Your task to perform on an android device:  Share  Global warming  Note through gmail app on Email id - dwb.scratchtestid_3@gmail.com
Image 0: 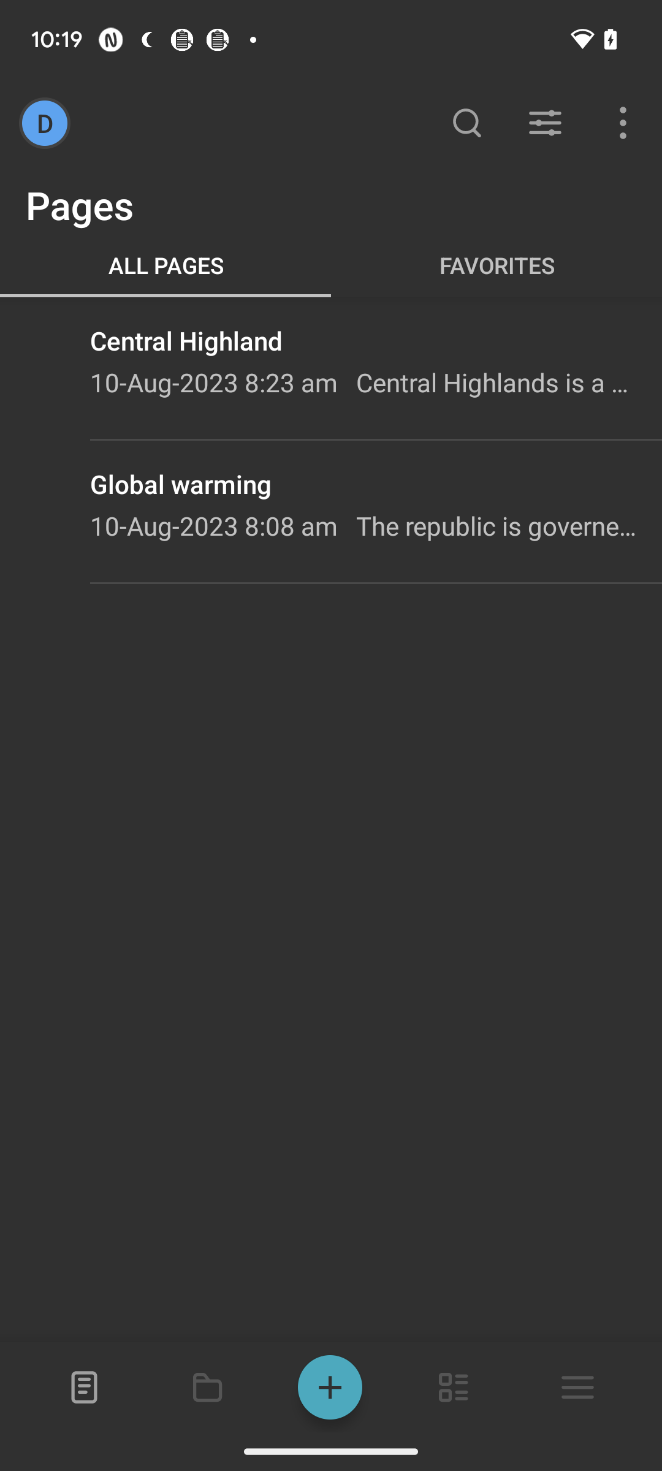
click on the global warming notes
Step 0: click (363, 525)
Image 1: 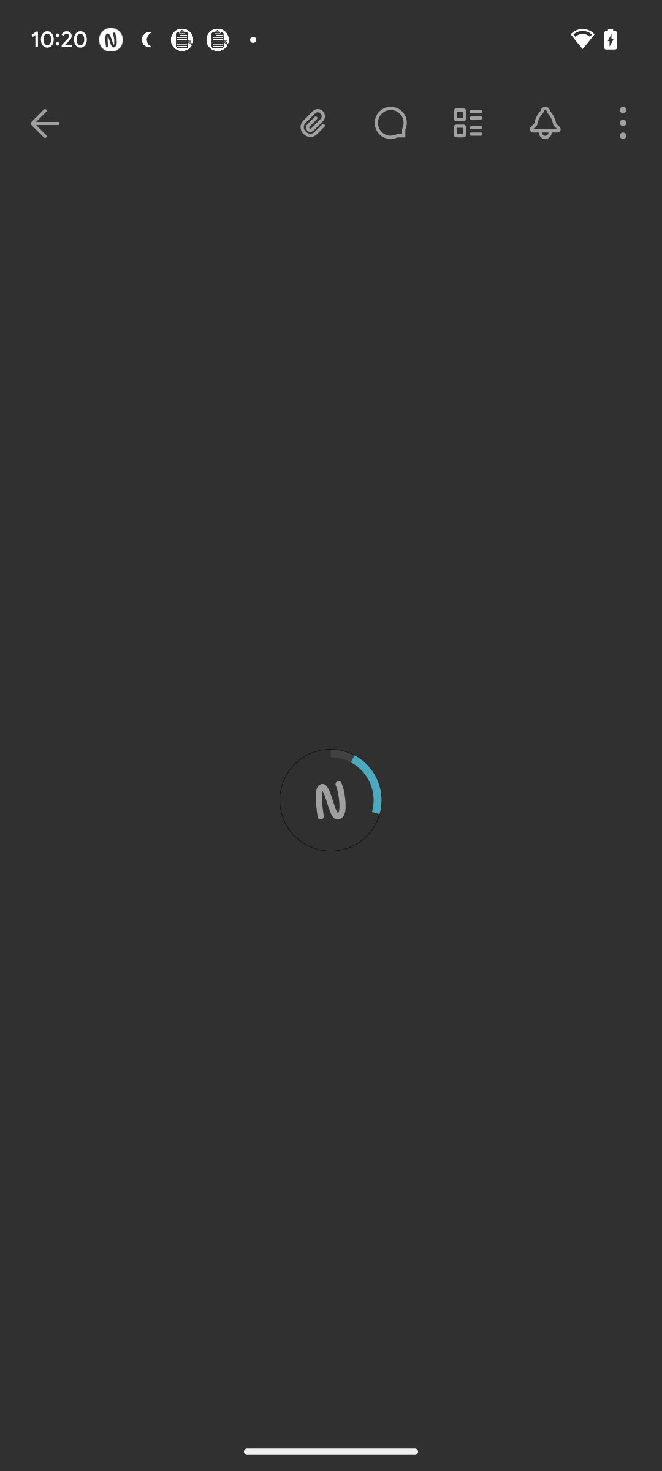
click on the global warming notes
Step 1: wait
Image 2: 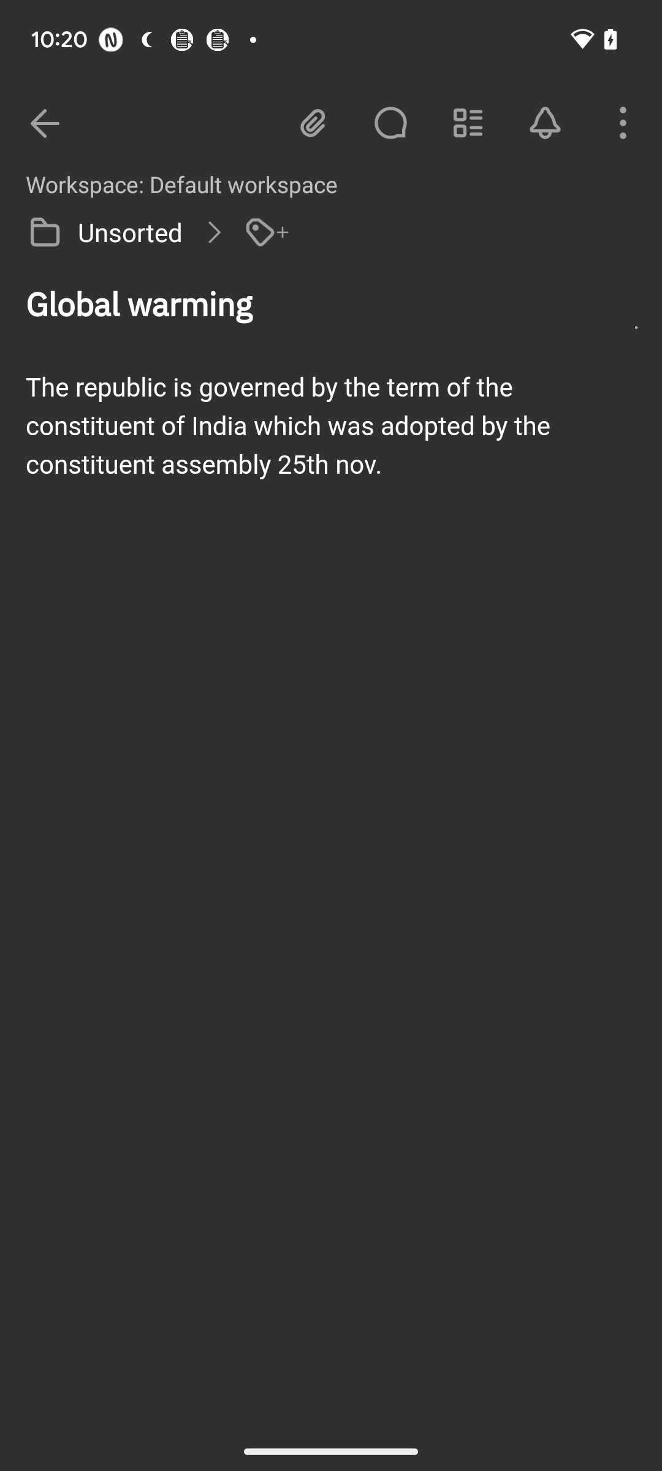
click on the three dots at the top right corner of the screen
Step 2: click (623, 123)
Image 5: 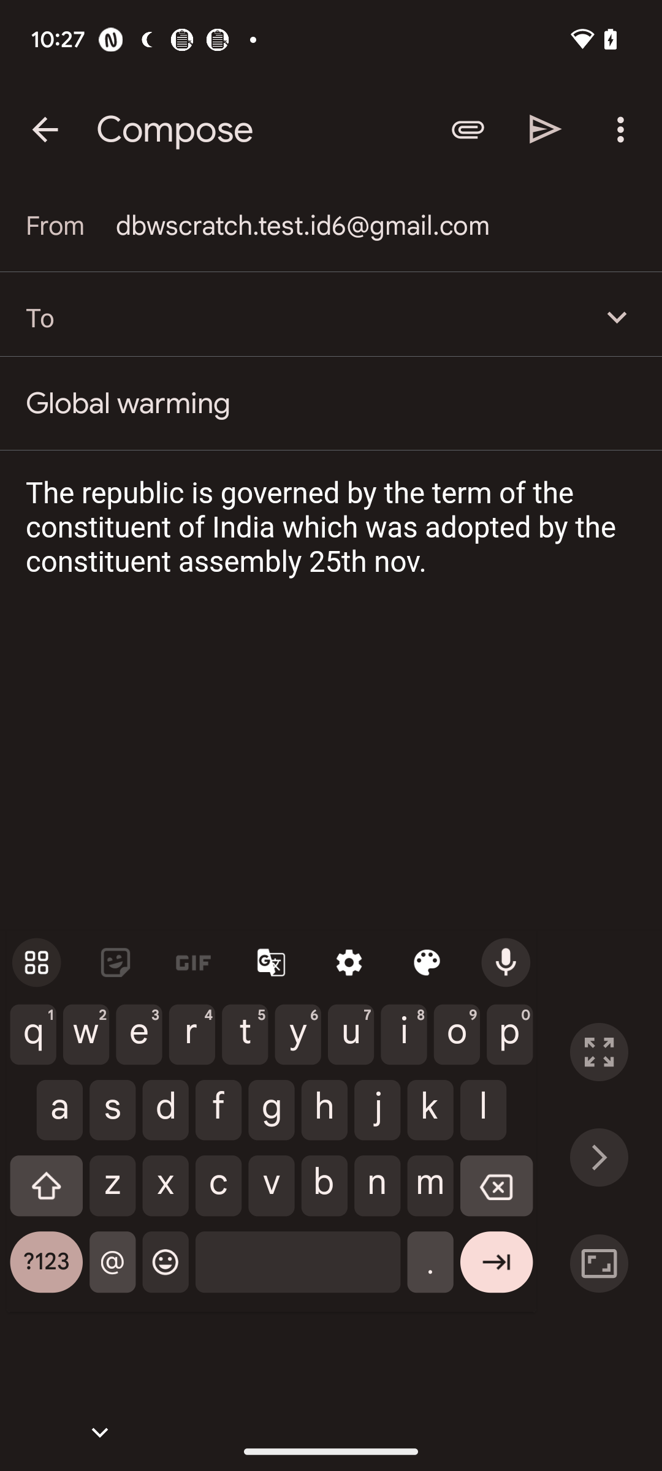
enter email id dwb.scratchtestid_3@gmail.com"
Step 5: type "dwb.scratchtestid_3@gmail.com""
Image 6: 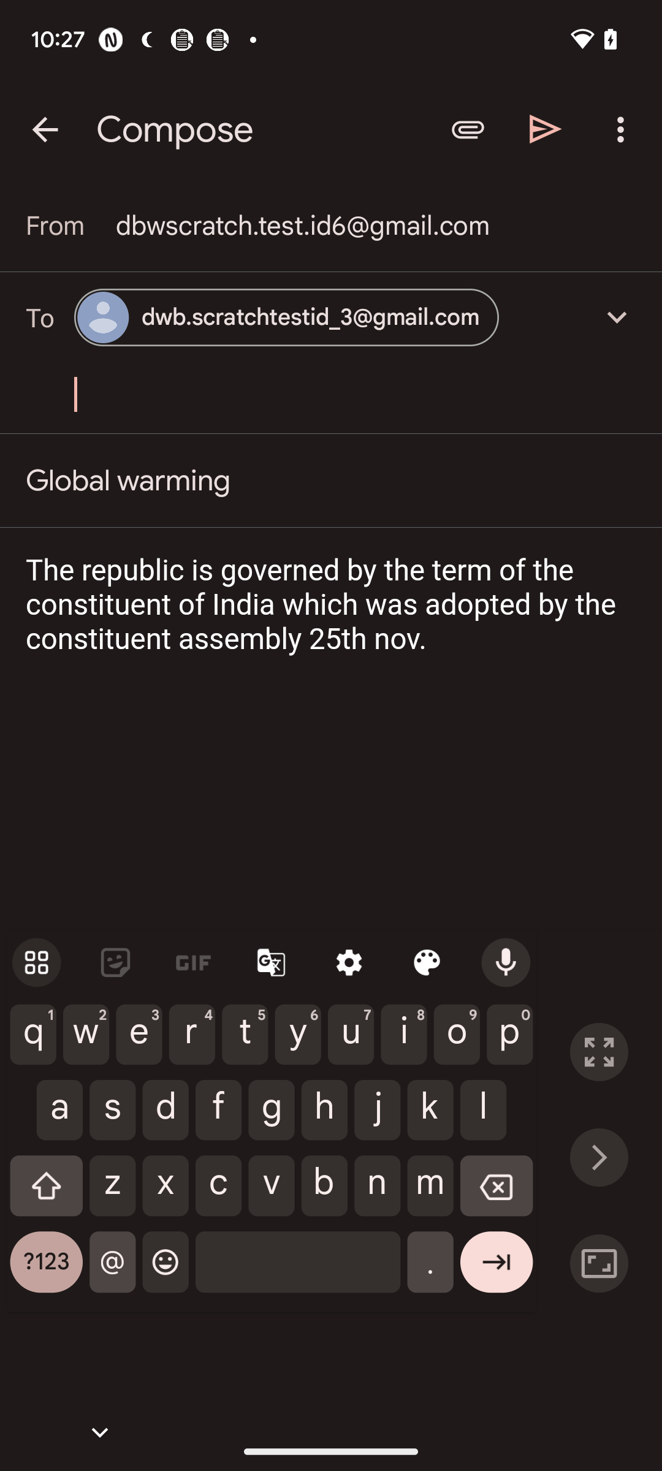
click on the send button at the top of the screen
Step 6: click (546, 129)